Your task to perform on an android device: In the Google Play Books & Audiobooks app, the present text size is difficult to read; thus, I want to increase the font size by more than 10%.
Image 0: 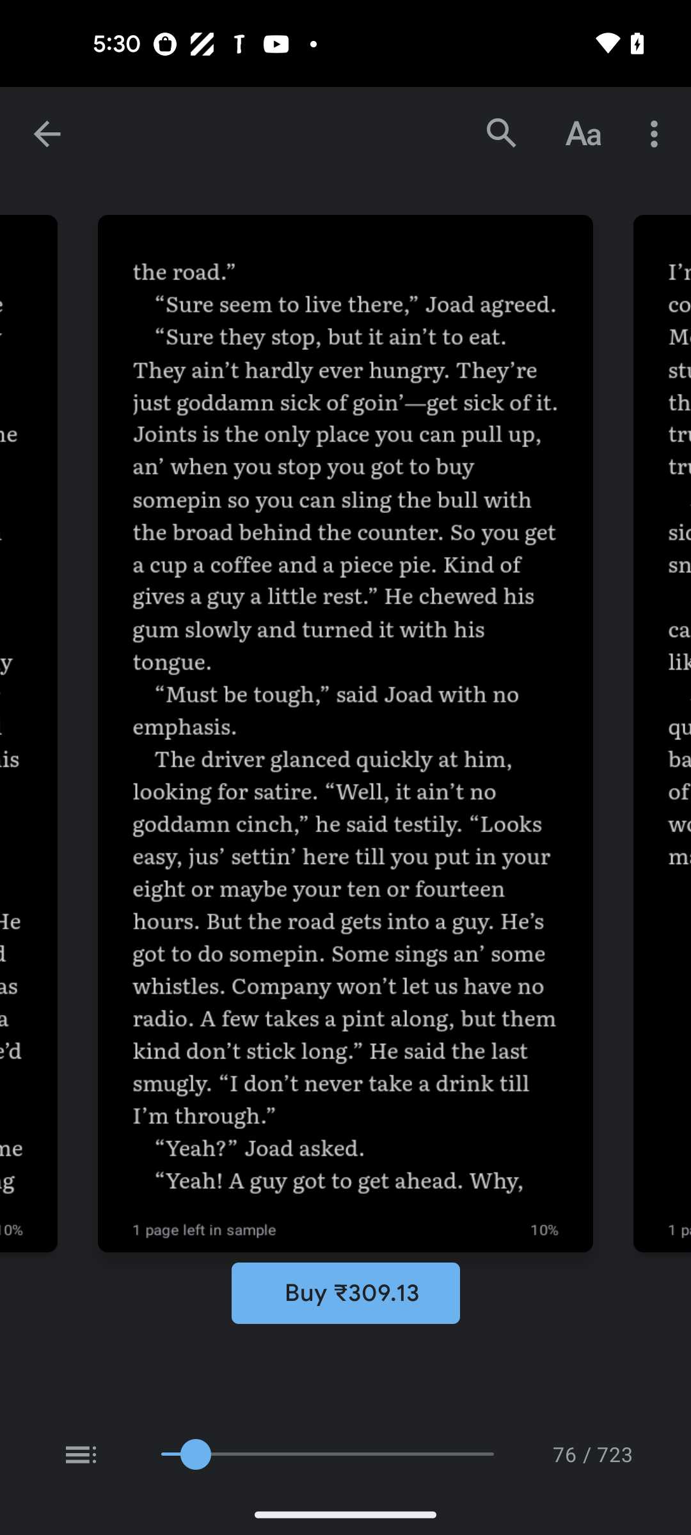
Click on the font icon 
Step 0: click (583, 134)
Image 1: 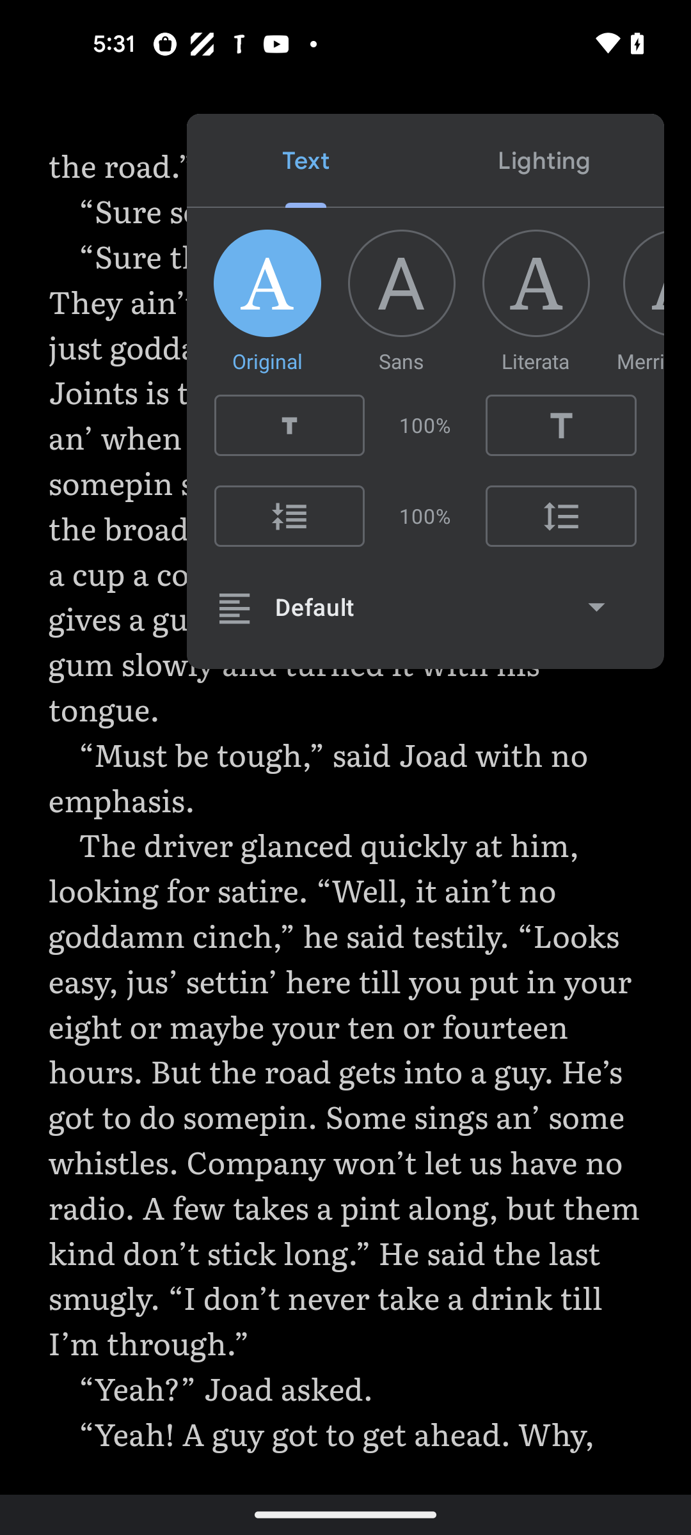
Click on the large T font icon 
Step 1: click (561, 425)
Image 2: 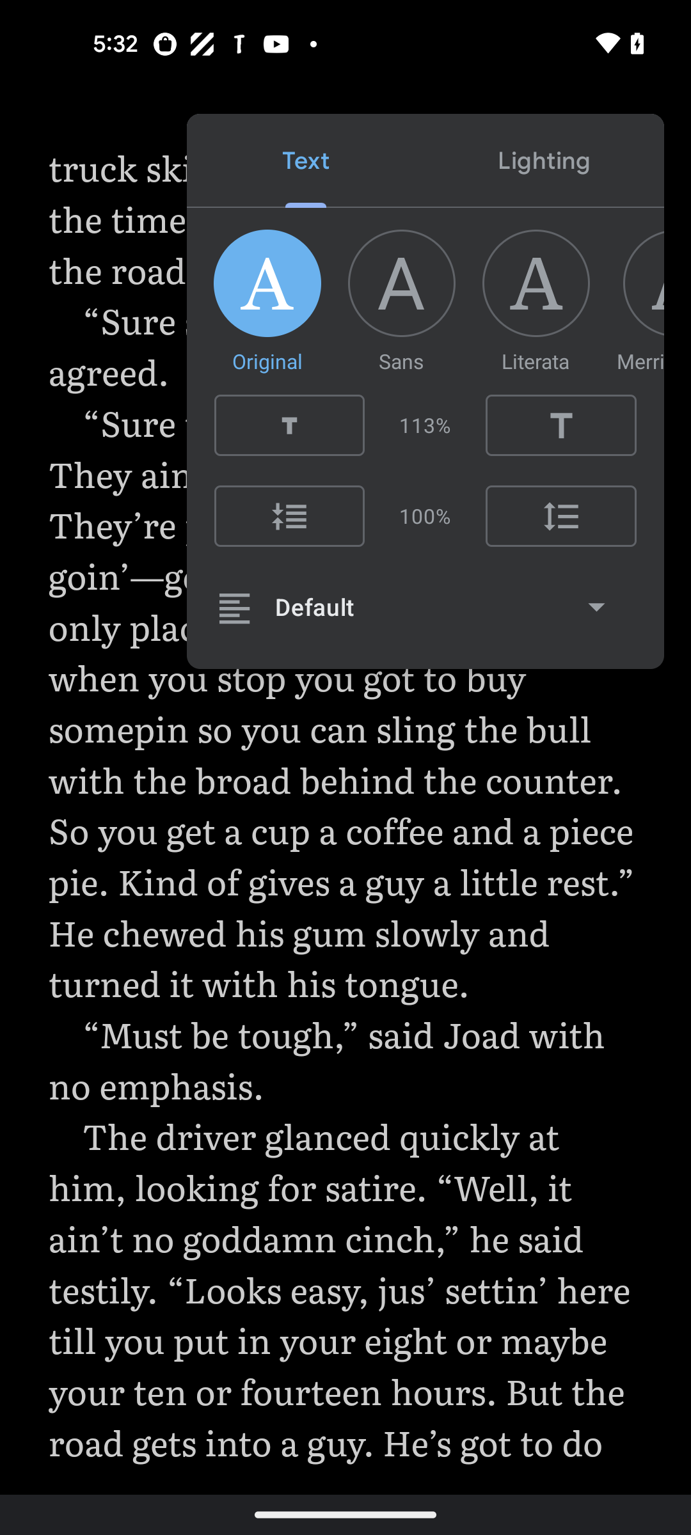
Click on the large T font icon 
Step 2: wait